Your task to perform on an android device: In the Amazon app, I want to search for a yellow dress for my birthday.
Image 1: 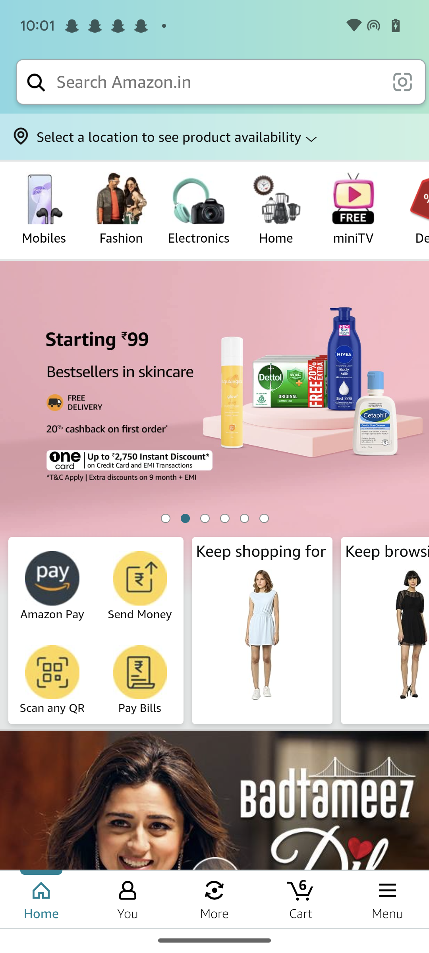
Click on the search bar at the top of the screen
Step 1: click (218, 82)
Image 2: 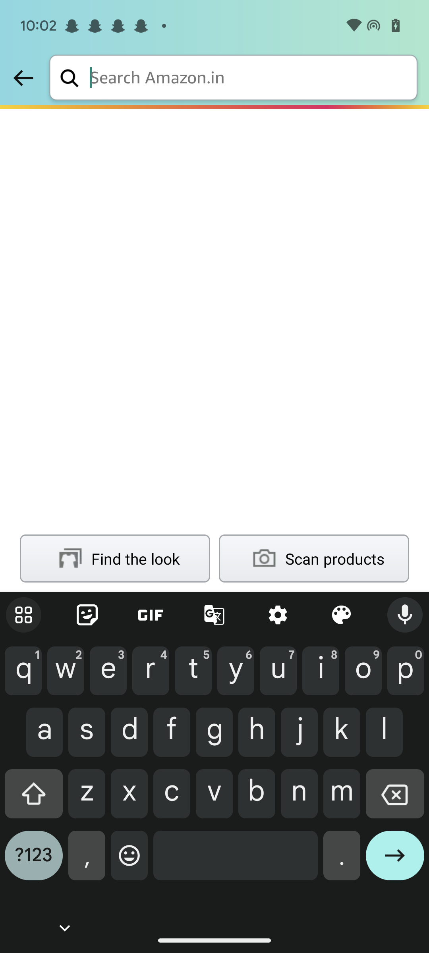
Search for yellow dress
Step 2: type "Yellow Dress"
Image 3: 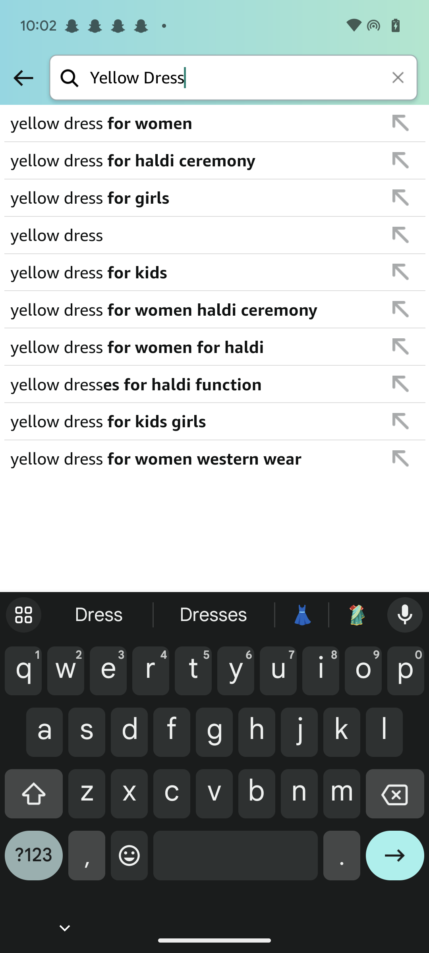
Click on the first suggested result
Step 3: click (190, 123)